Your task to perform on an android device: I am finding Penguin Original Lace-up Trainers suitable to be gifted. View the details of the Penguin Original Lace-up Trainers Shoes in the Groupon app.
Image 0: 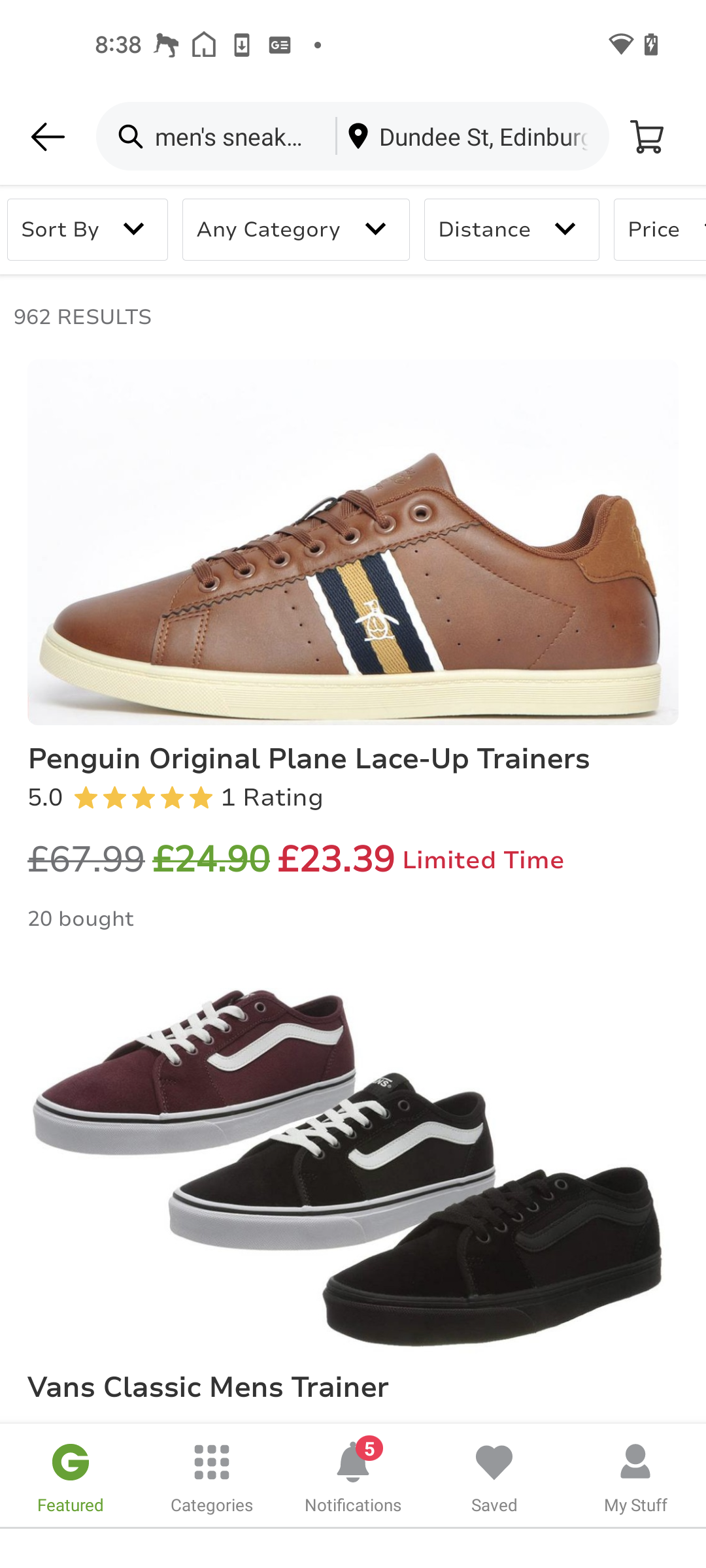
Click on the Penguin Original Lace-up Trainers shoes
Step 0: click (353, 849)
Image 1: 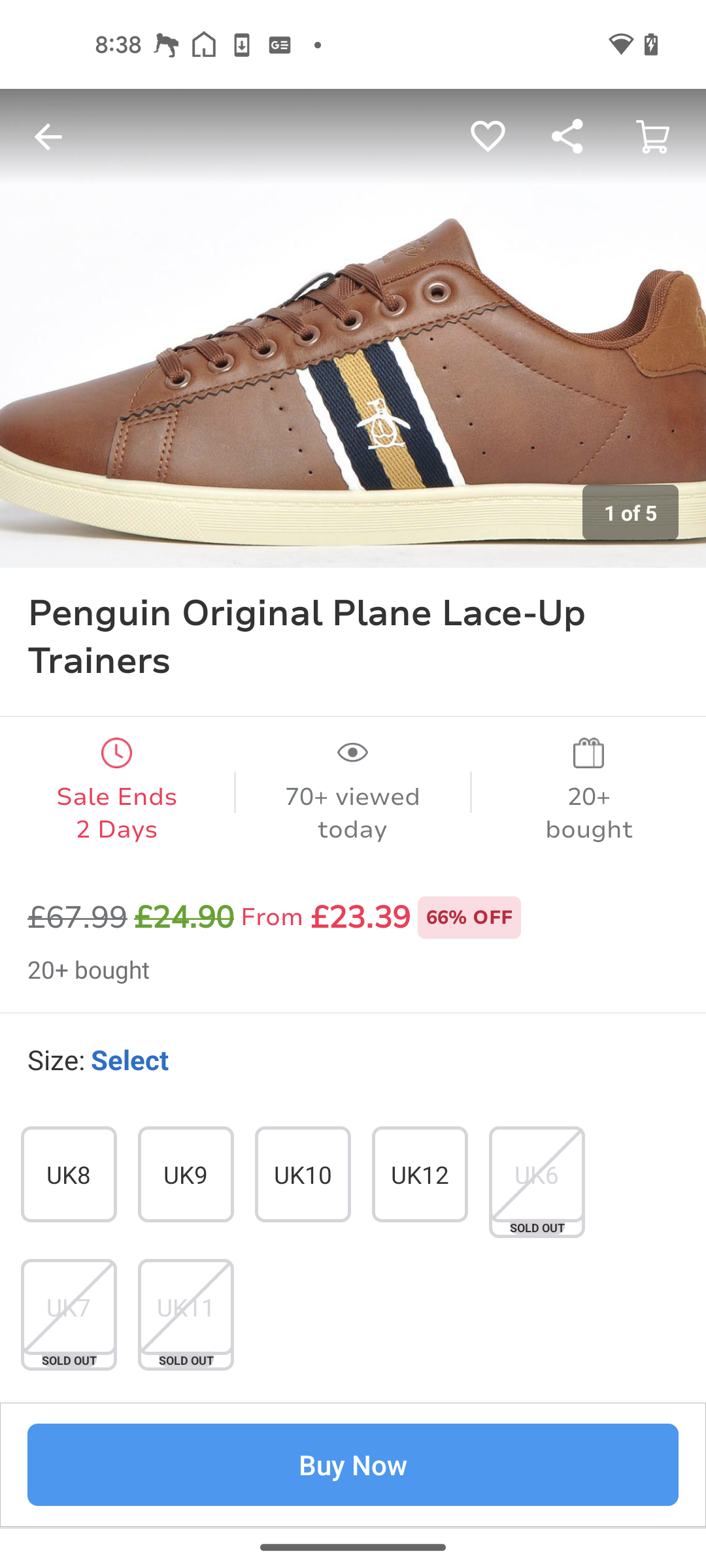
Swipe up to view the details of the product
Step 1: scroll down
Image 2: 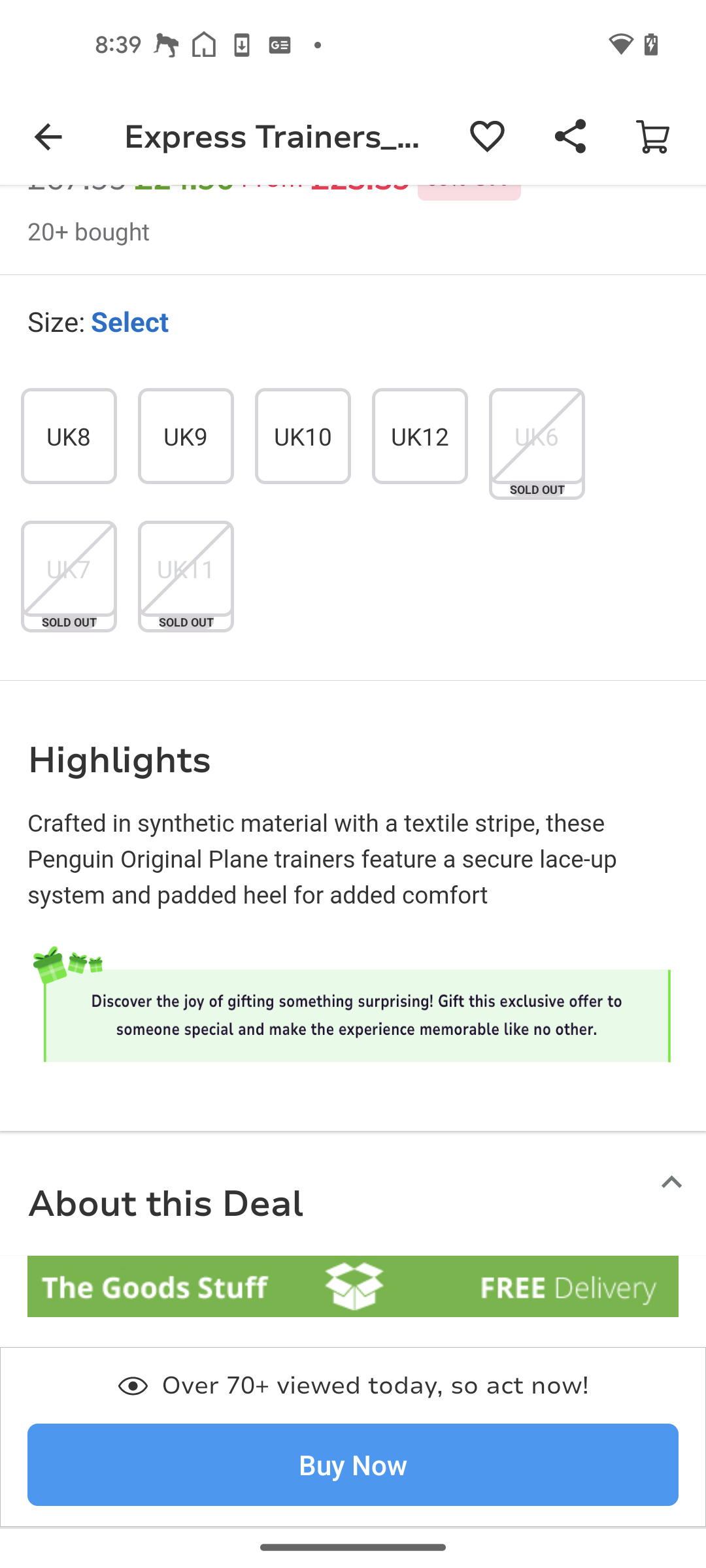
Swipe up to view the details of the product
Step 2: scroll down
Image 3: 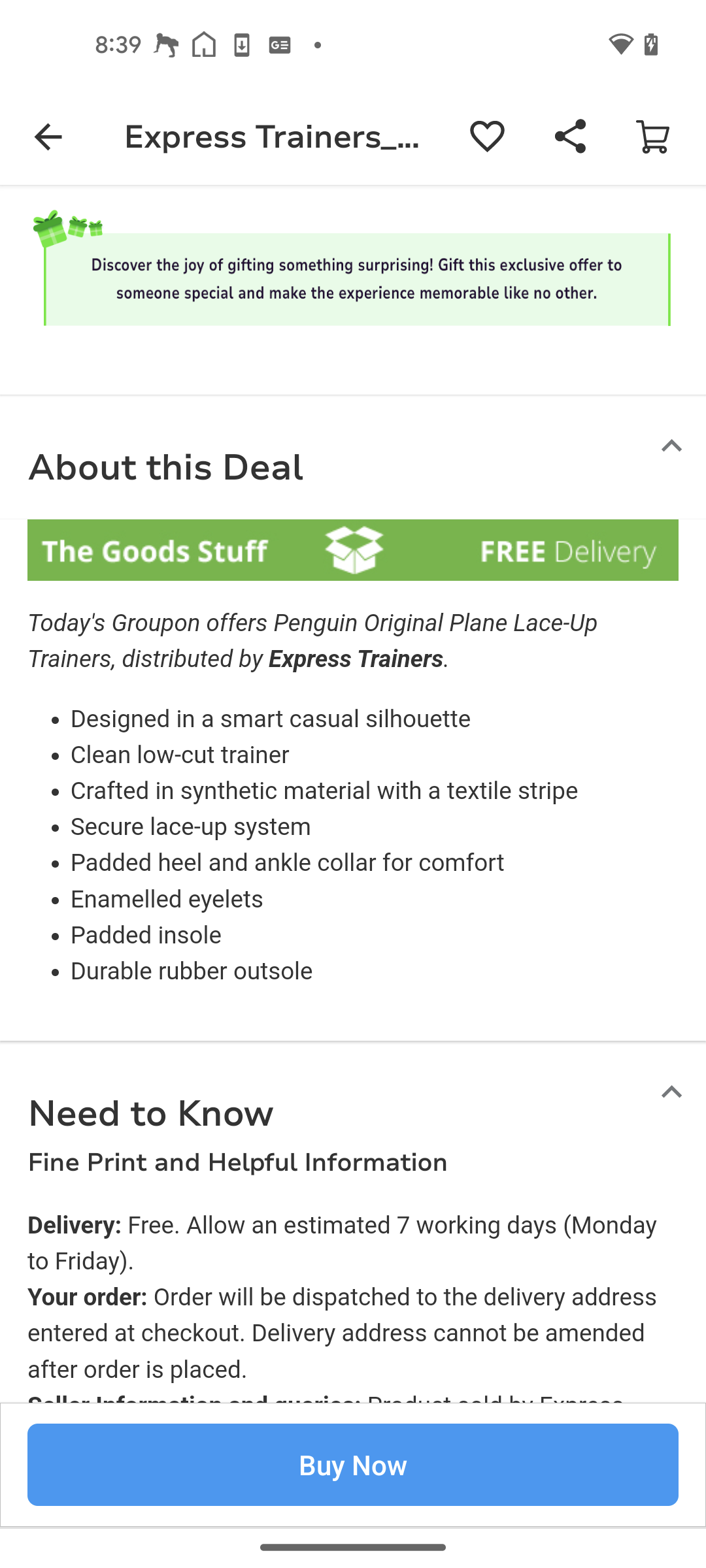
Swipe up to view the details of the product
Step 3: scroll down
Image 4: 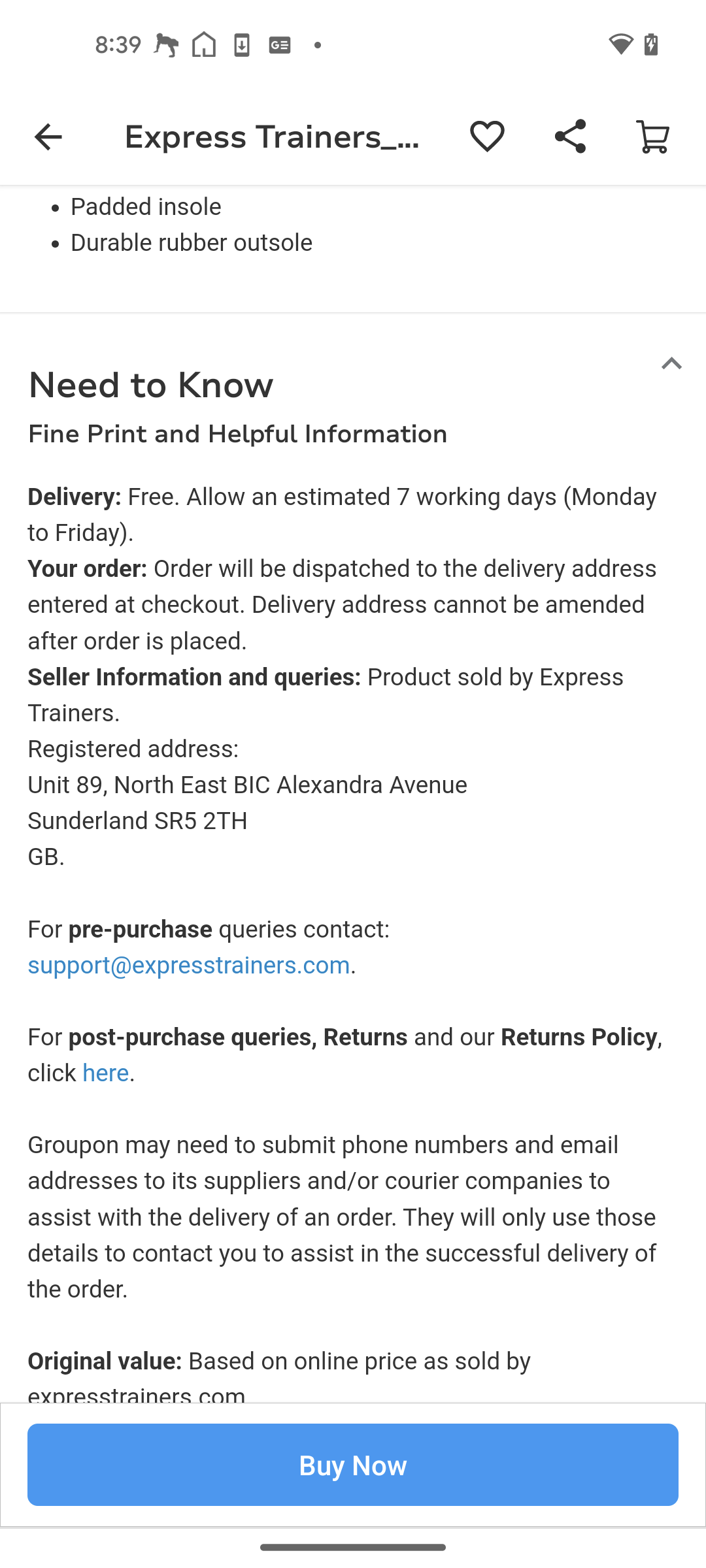
Swipe up to view the details of the product
Step 4: scroll down